Your task to perform on an android device: Open the Supercook app and view the Pasta-stuffed bread recipe
Image 0: 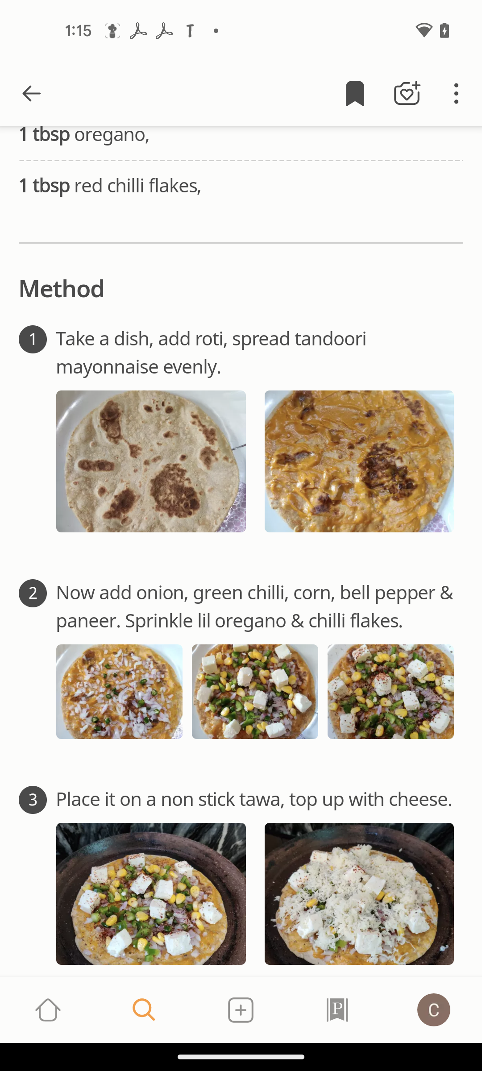
Open the Supercook app
Step 0: open app "Supercook"
Image 1: 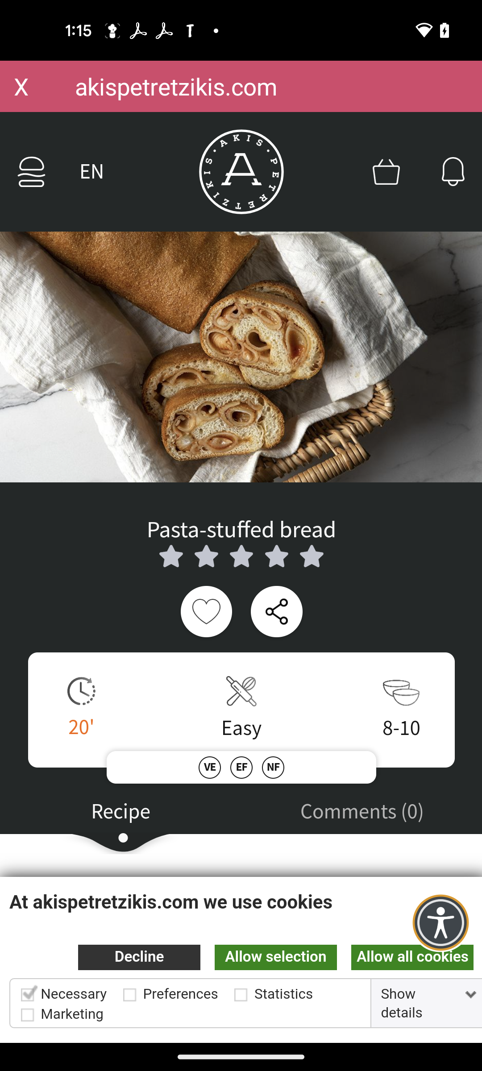
swipe up for the menu
Step 1: scroll down
Image 2: 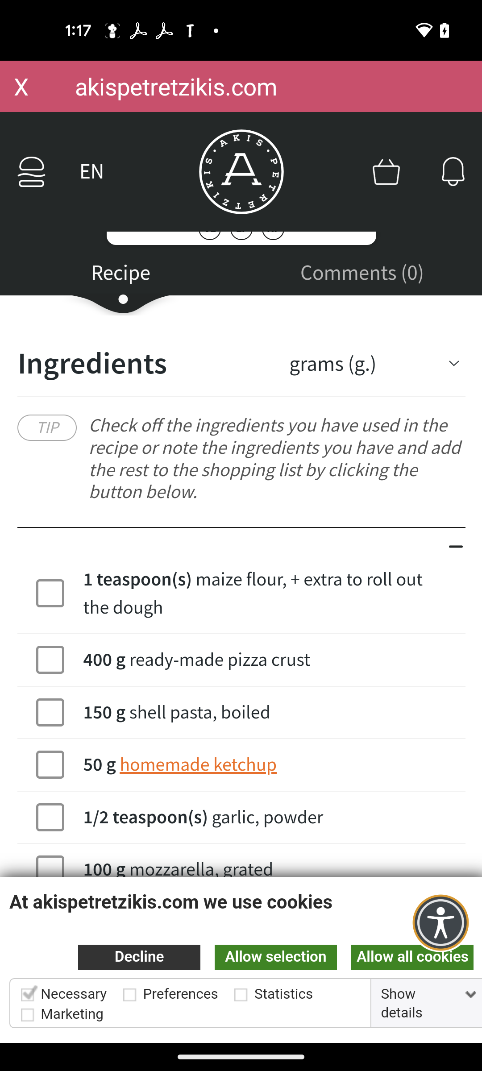
swipe up for the menu
Step 2: scroll down
Image 3: 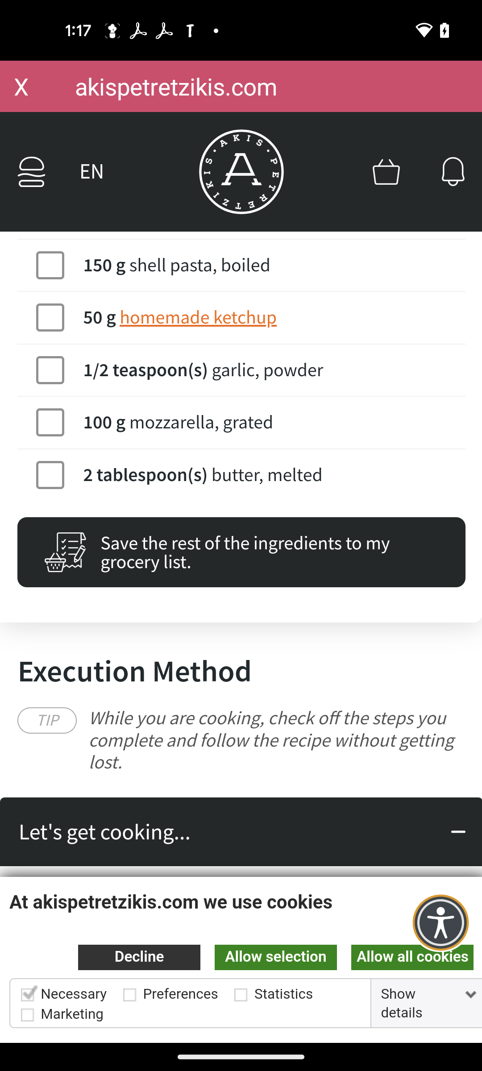
swipe up for the menu
Step 3: scroll down